Your task to perform on an android device: Edit the concert and education seminar event, add video conferencing, and change the color of the event to graphite in the Gmail app.
Image 0: 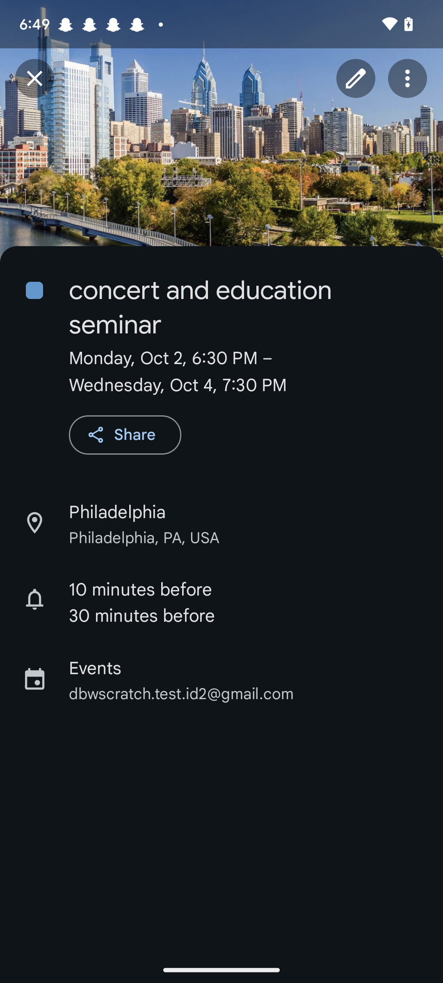
Click on the edit icon at the top right side of the screen.
Step 0: click (356, 78)
Image 2: 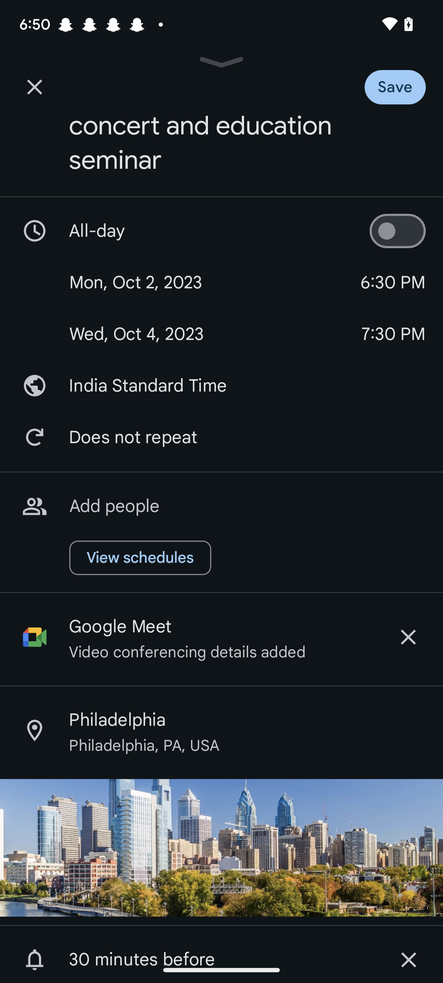
Scroll up
Step 2: scroll down
Image 3: 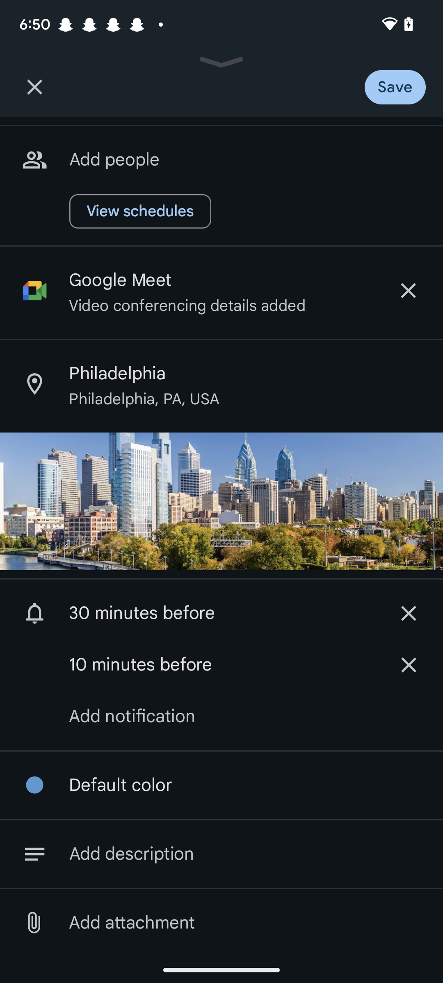
Click on the default color and edit it.
Step 3: click (121, 785)
Image 5: 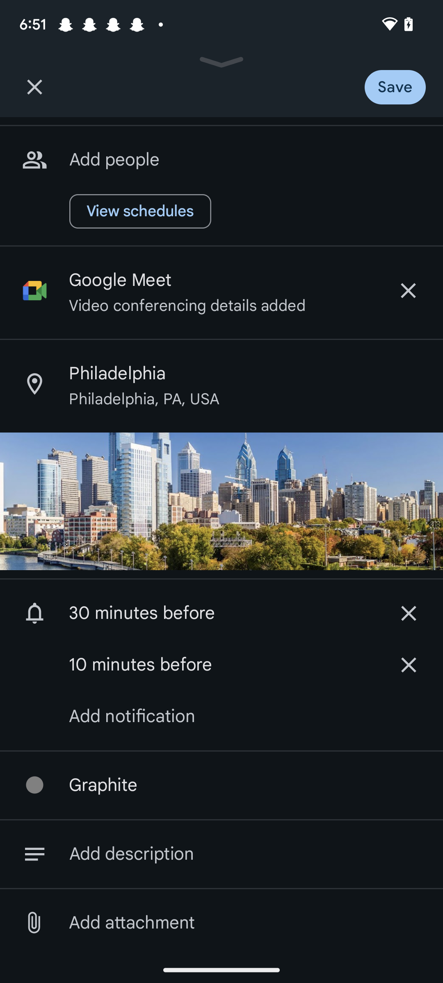
Click on the Save option at the top right corner of the screen.
Step 5: click (413, 82)